Your task to perform on an android device: Compare the exchange rates 3 M in the All Currency converter app 
Image 0: 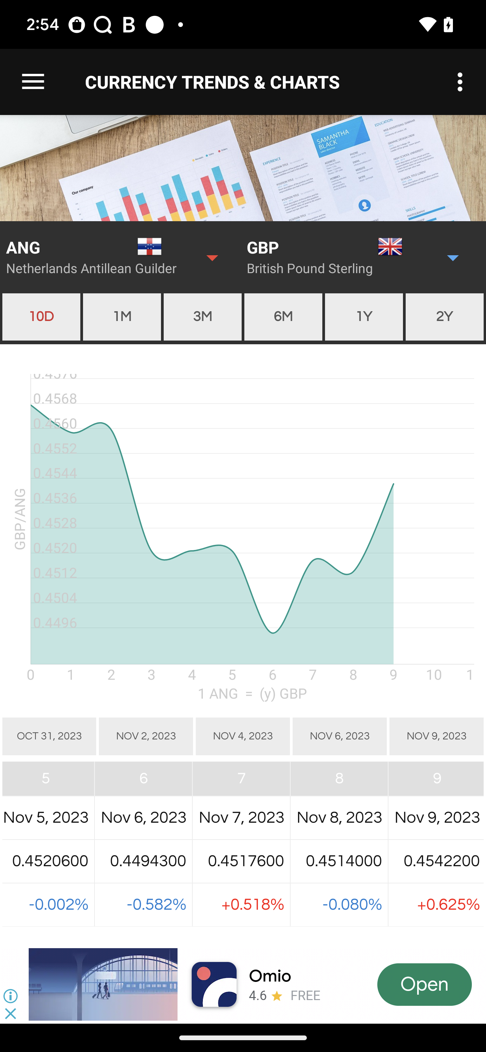
Click on the 3 month option to view the rates
Step 0: click (202, 317)